Your task to perform on an android device: My goals are to be physically fit and get well. Create a beginner's account for me on the workout planner app.
Image 0: 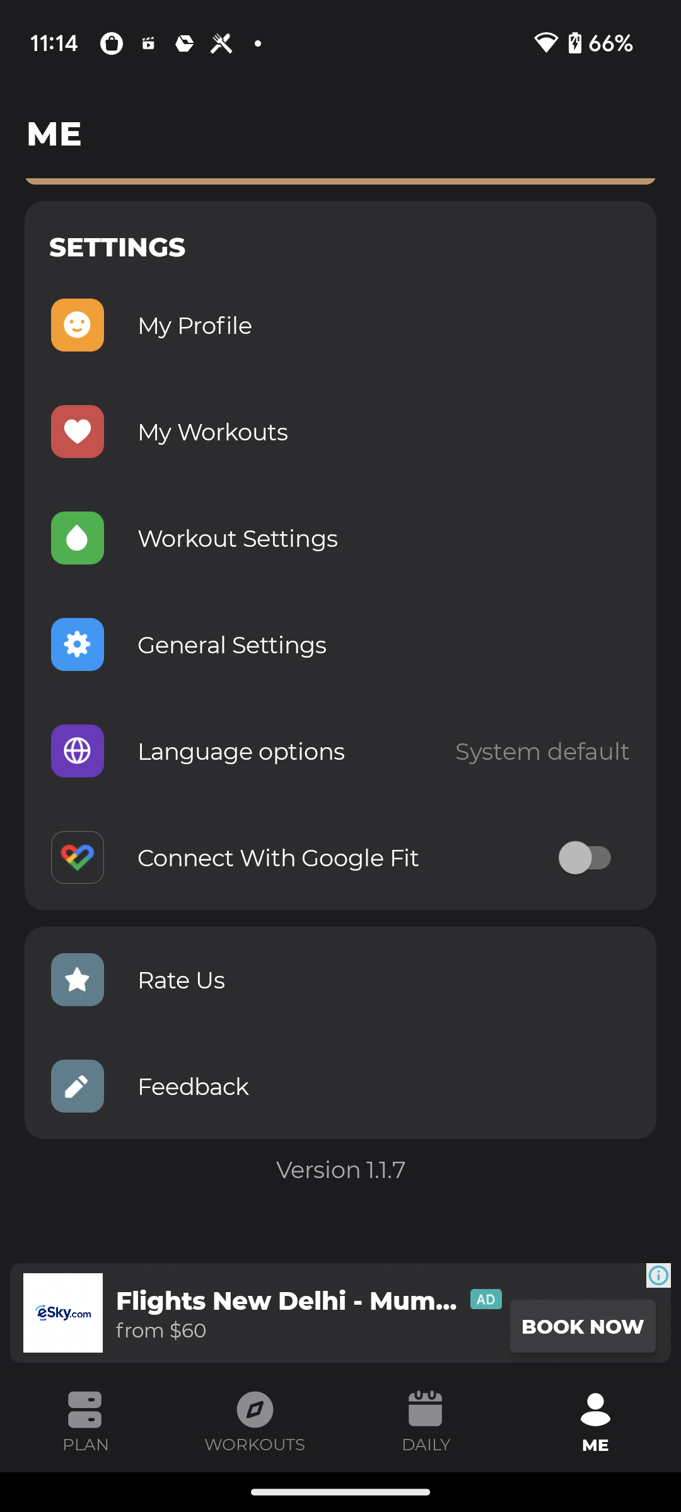
open Workout Planner App
Step 0: open app "Workout Planner"
Image 1: 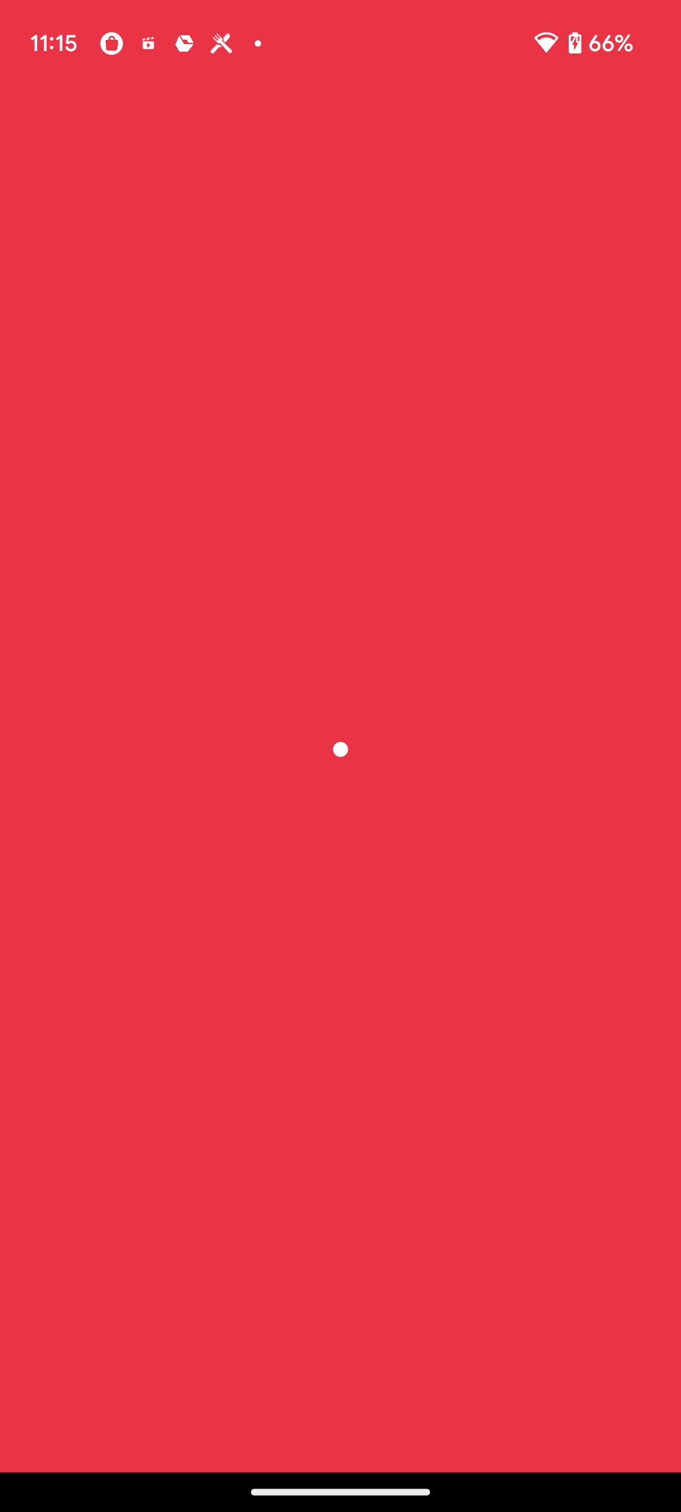
open Workout Planner App
Step 1: wait
Image 2: 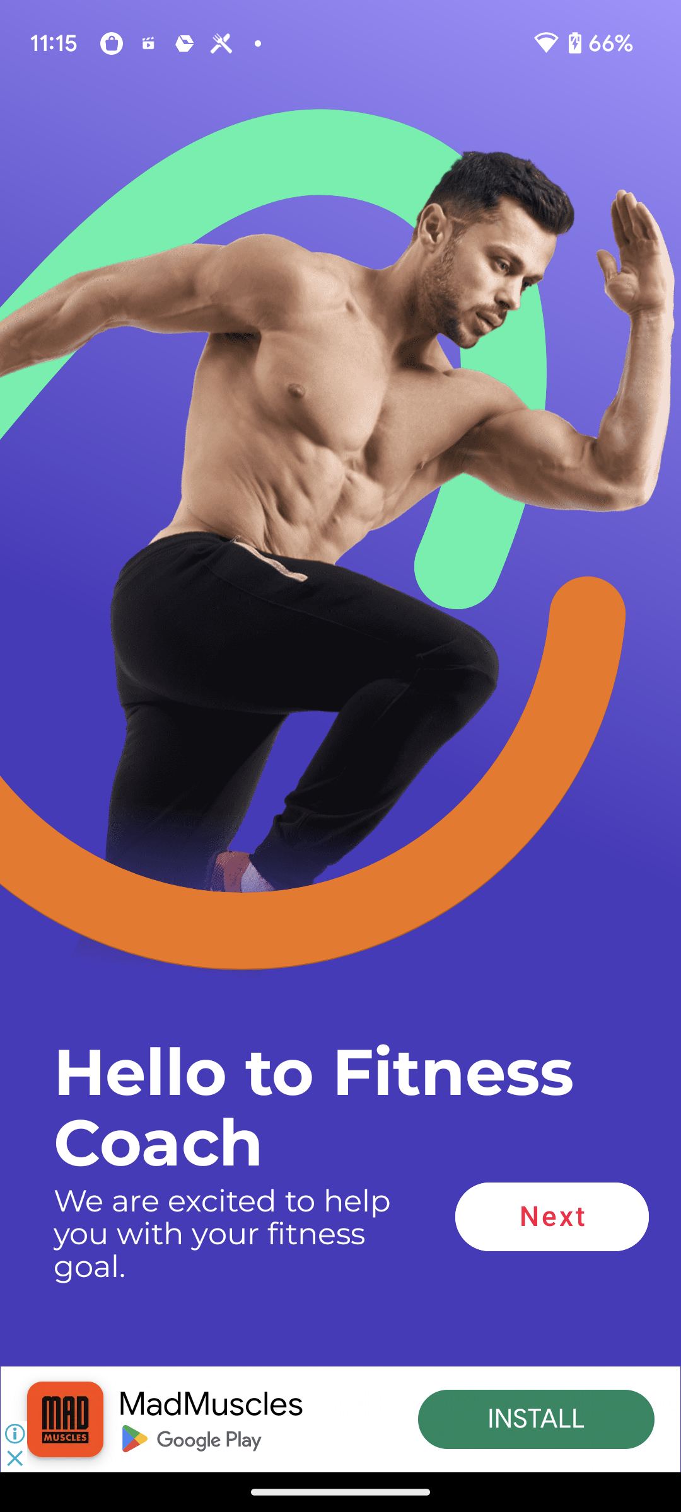
Click on the Next button
Step 2: click (552, 1217)
Image 3: 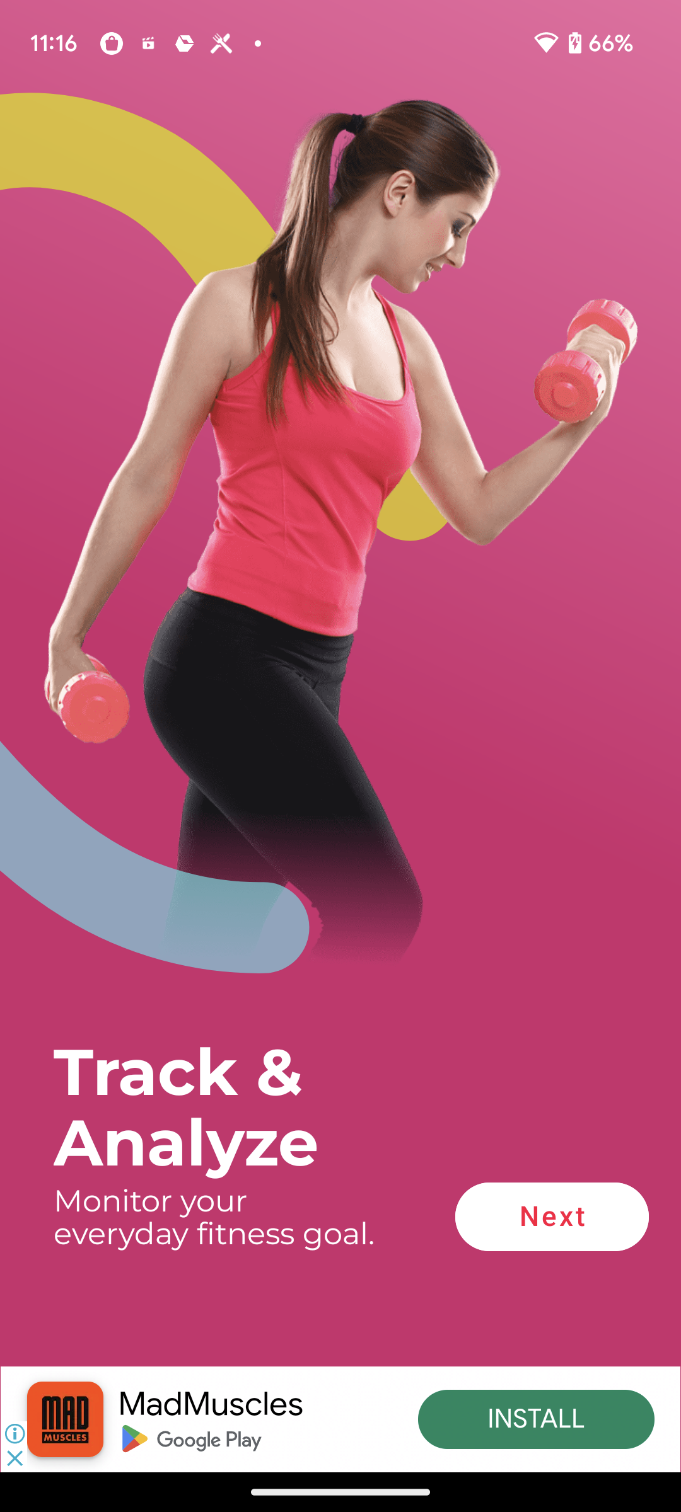
Click on the Next button
Step 3: click (552, 1217)
Image 4: 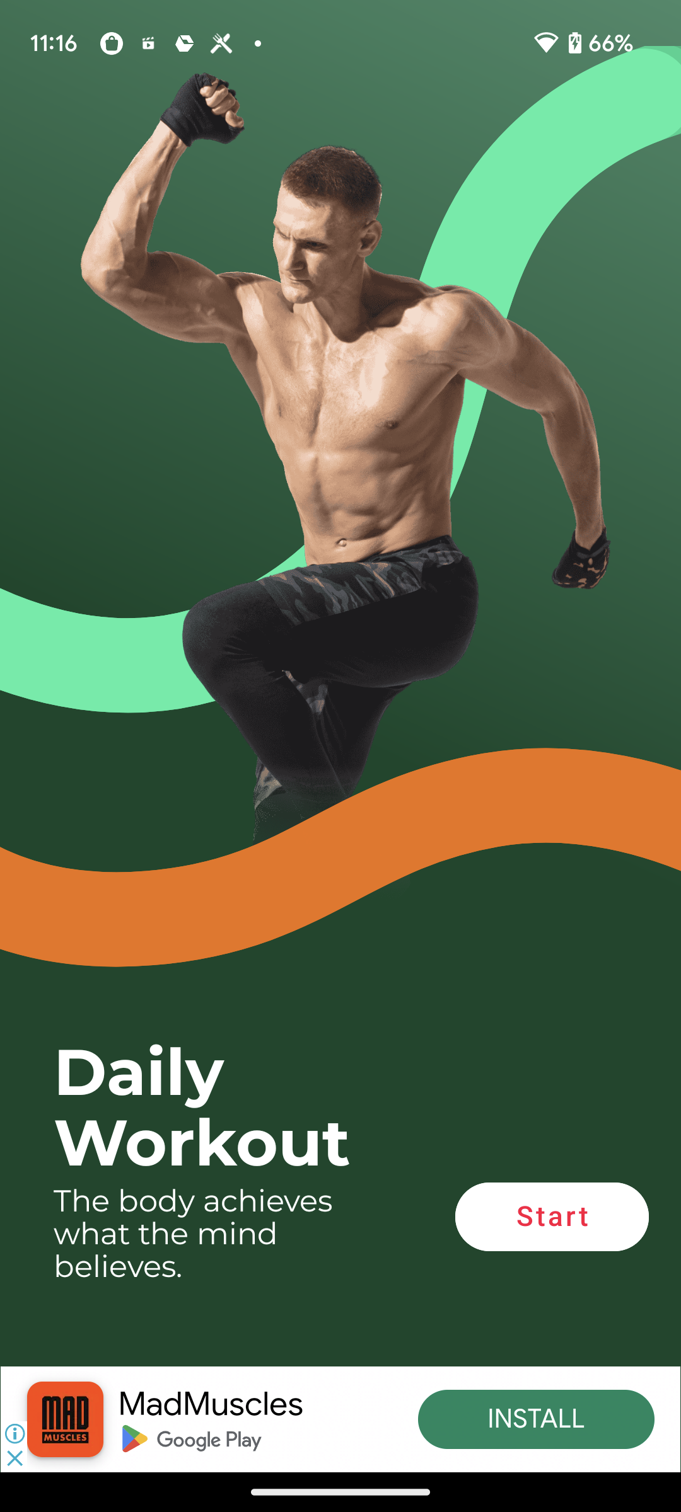
Click on the Start button
Step 4: click (552, 1217)
Image 6: 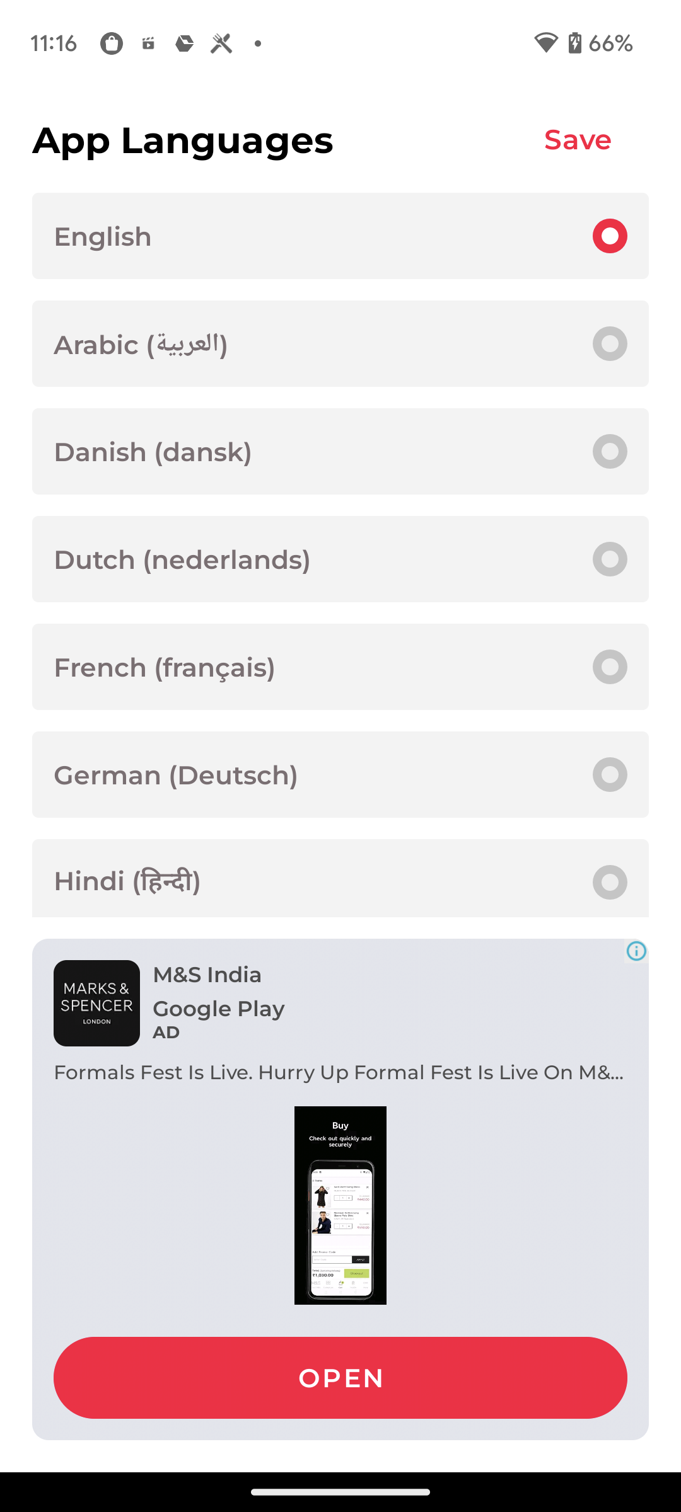
Click on the Save at the top right corner of the screen
Step 6: click (578, 139)
Image 7: 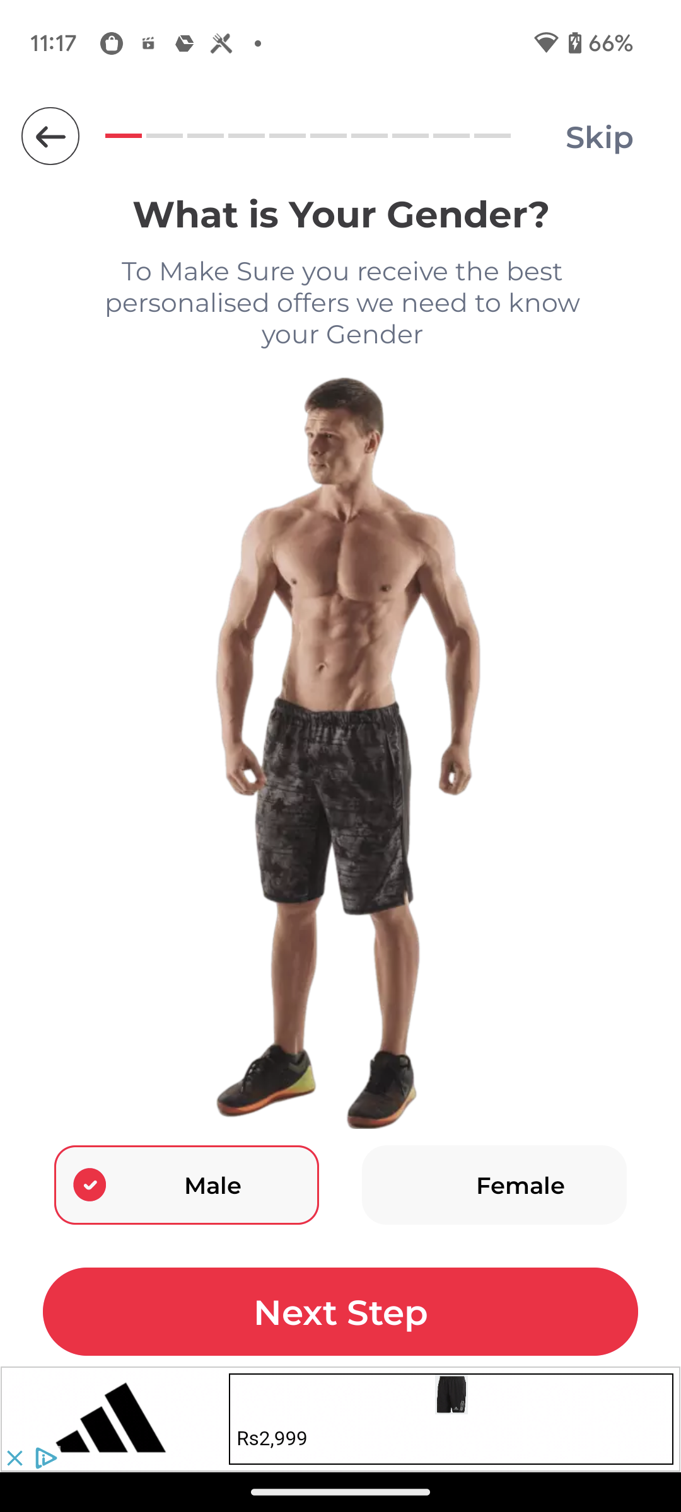
Click on Next step at the bottom of the screen
Step 7: click (340, 1311)
Image 8: 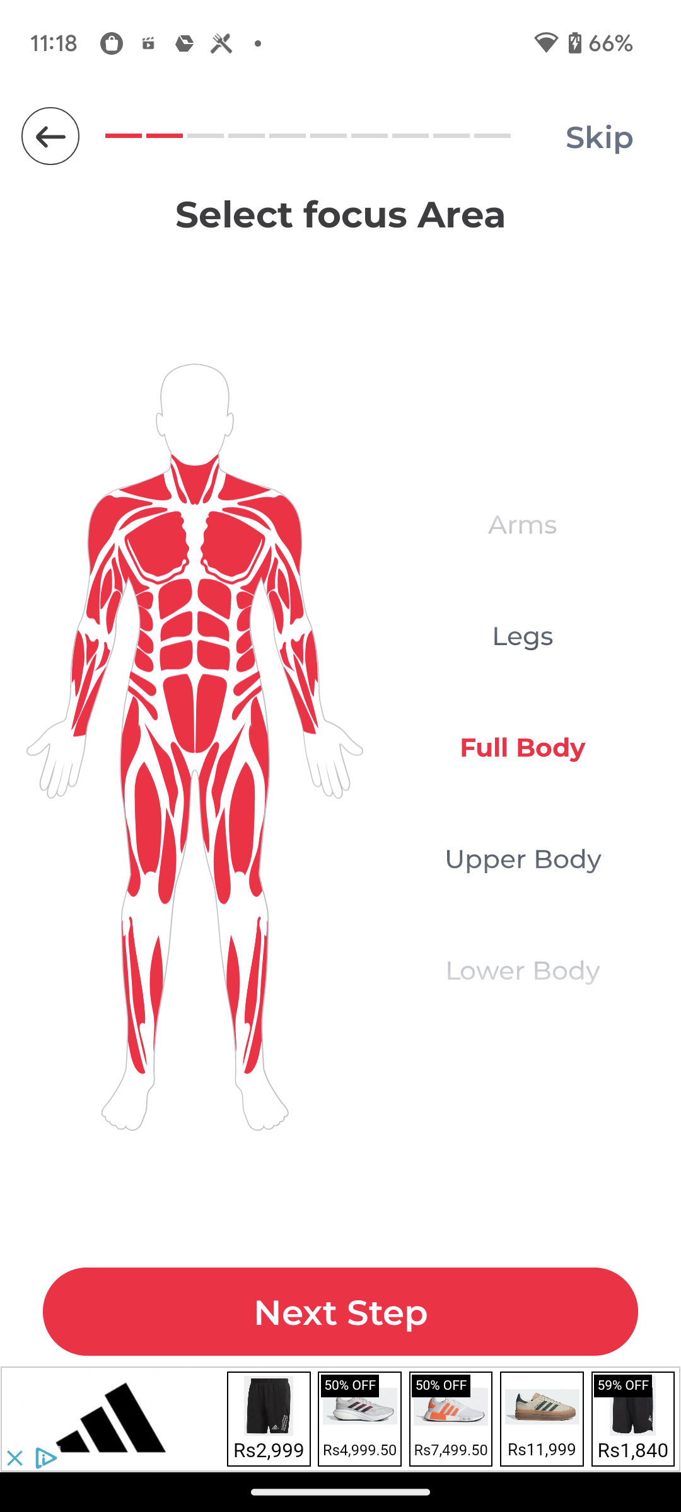
Click on Next step at the bottom of the screen
Step 8: click (340, 1311)
Image 9: 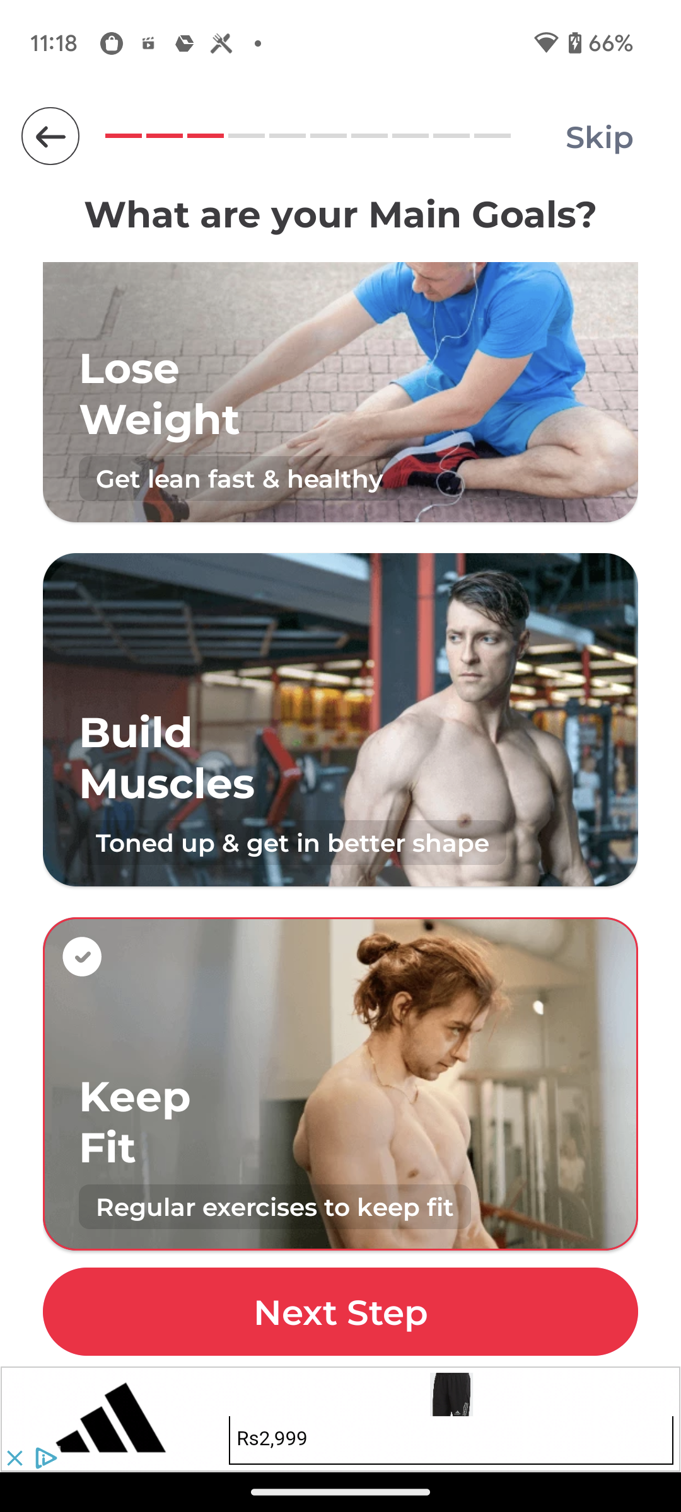
Click on Next step at the bottom of the screen
Step 9: click (340, 1311)
Image 10: 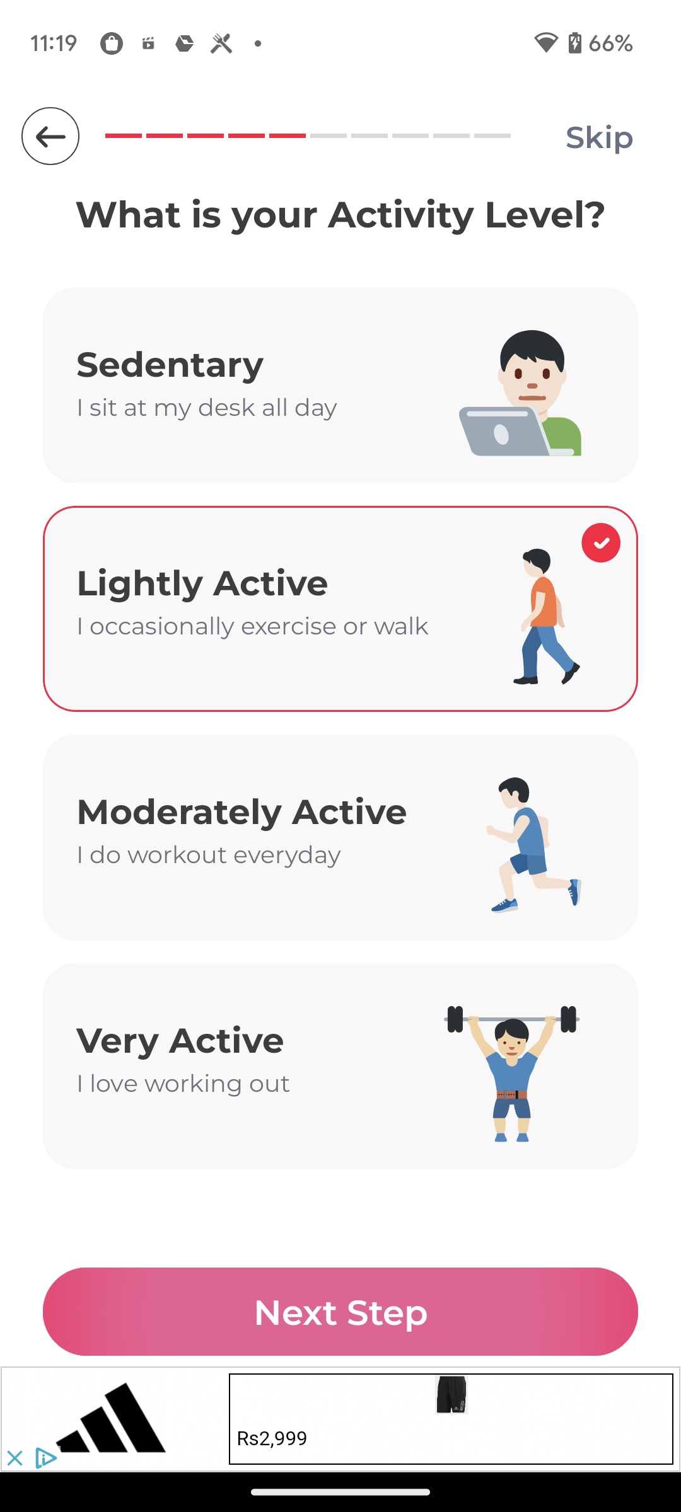
Click on Next step at the bottom of the screen
Step 10: click (340, 1311)
Image 11: 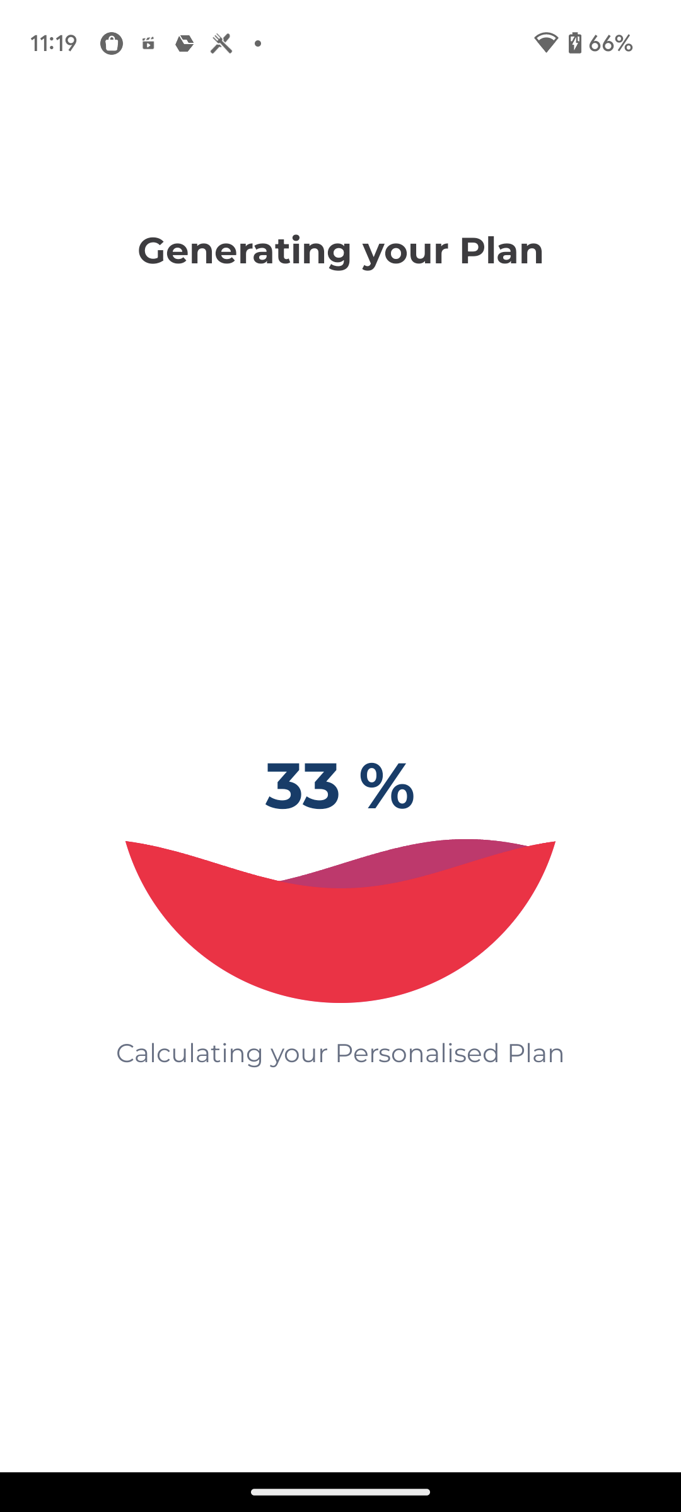
Click on Next step at the bottom of the screen
Step 11: wait